Your task to perform on an android device: I should erase the Grocery reminder from the reminder app since I no longer need it
Image 0: 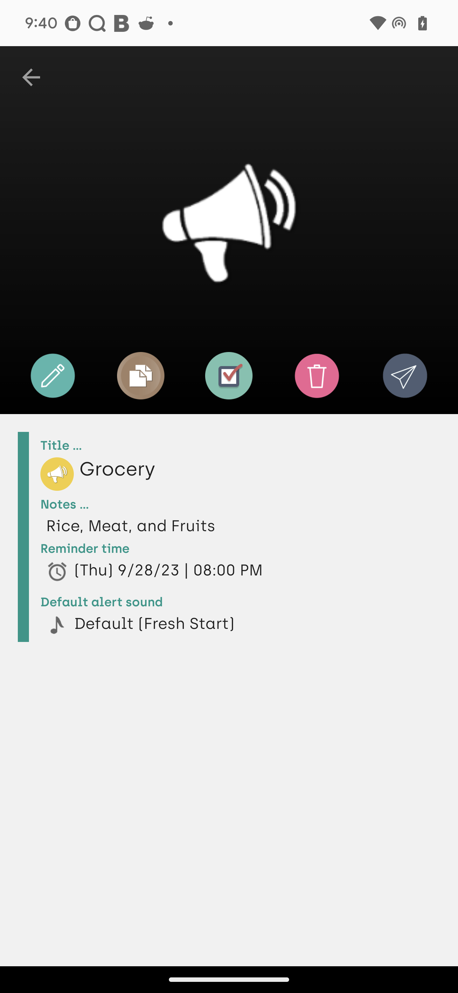
Click on the delete option
Step 0: click (317, 376)
Image 1: 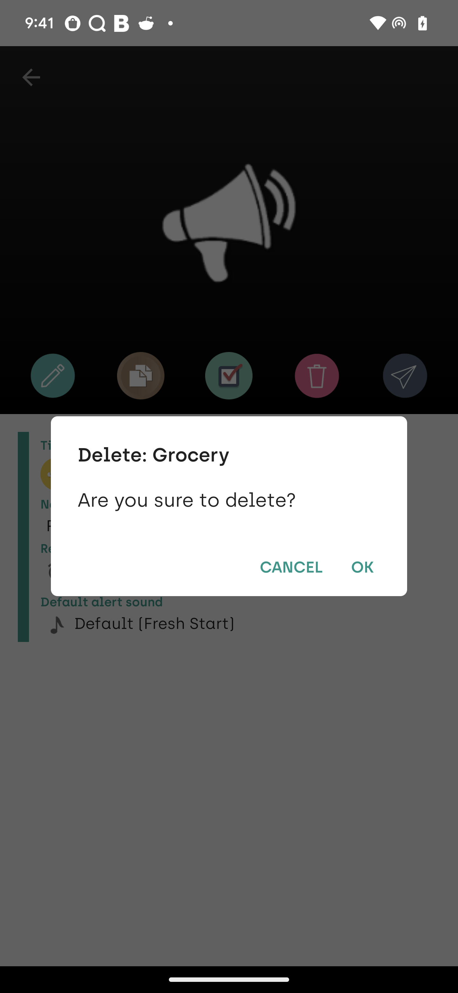
Click on the ok button
Step 1: click (362, 567)